Your task to perform on an android device: Maria wants to get started with Tableau and wants a free tutorial. Share the tableau.tutorial(1).pdf file at Maria.rossi1993@gmail.com in Drive.
Image 0: 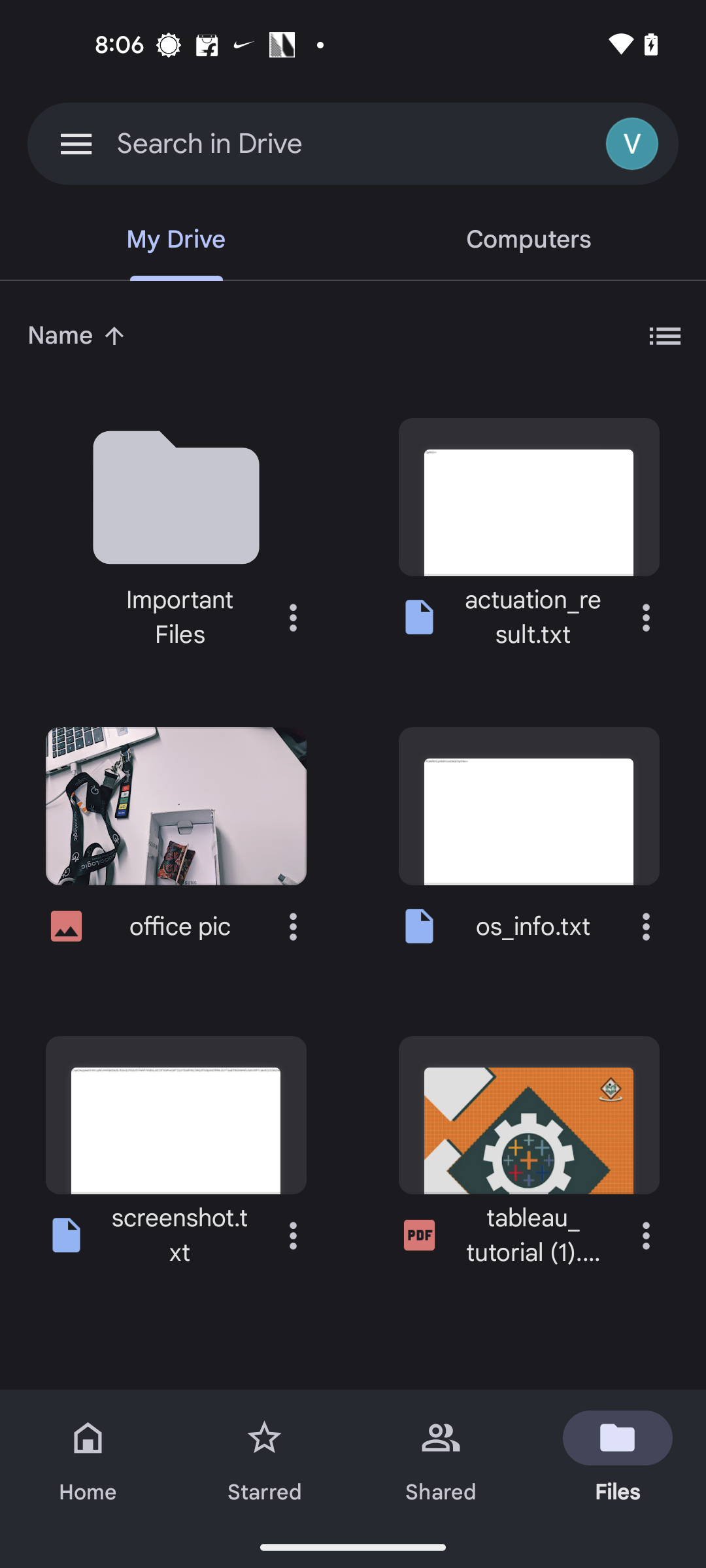
Click on the three dots more button of the tableau.tutorial(1).pdf file
Step 0: click (646, 1235)
Image 1: 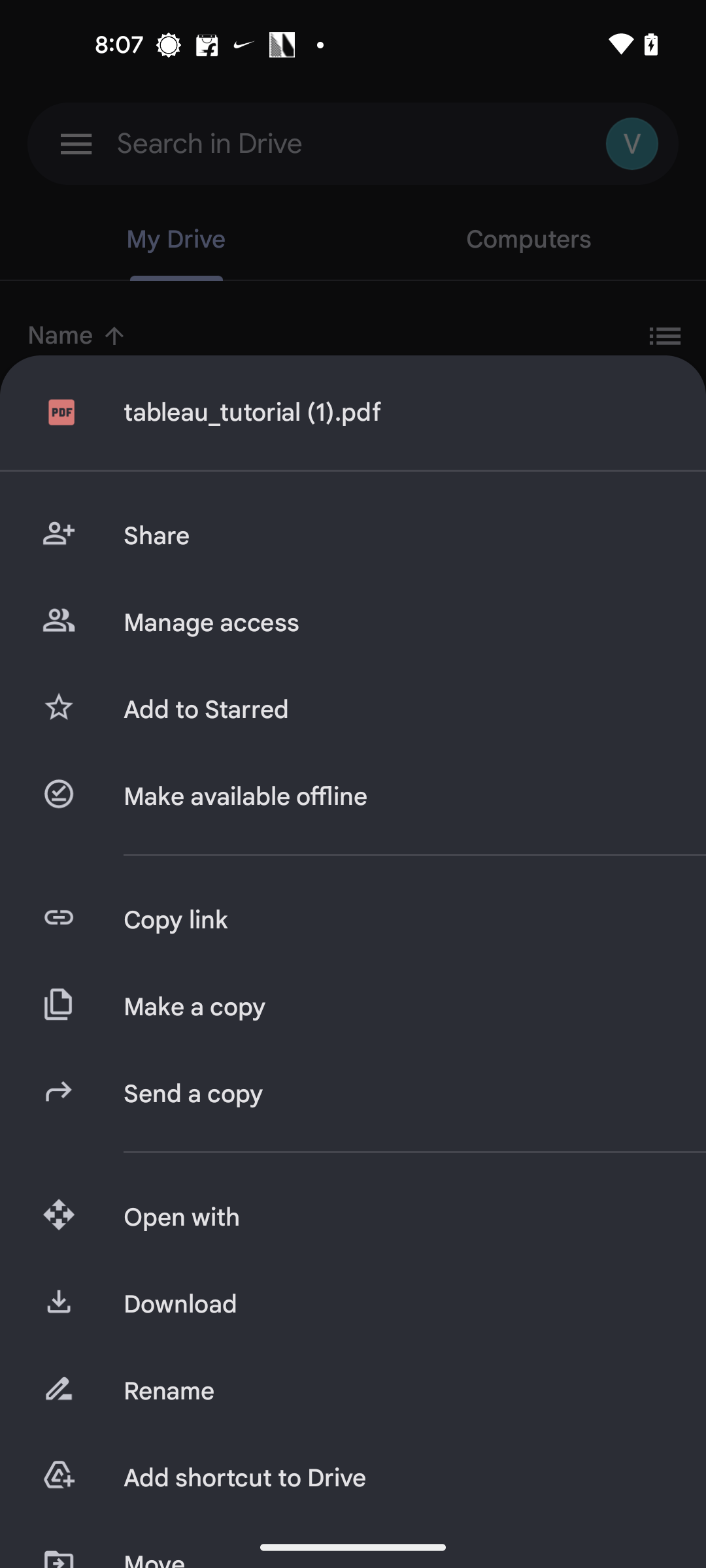
Click on the Share button
Step 1: click (394, 536)
Image 2: 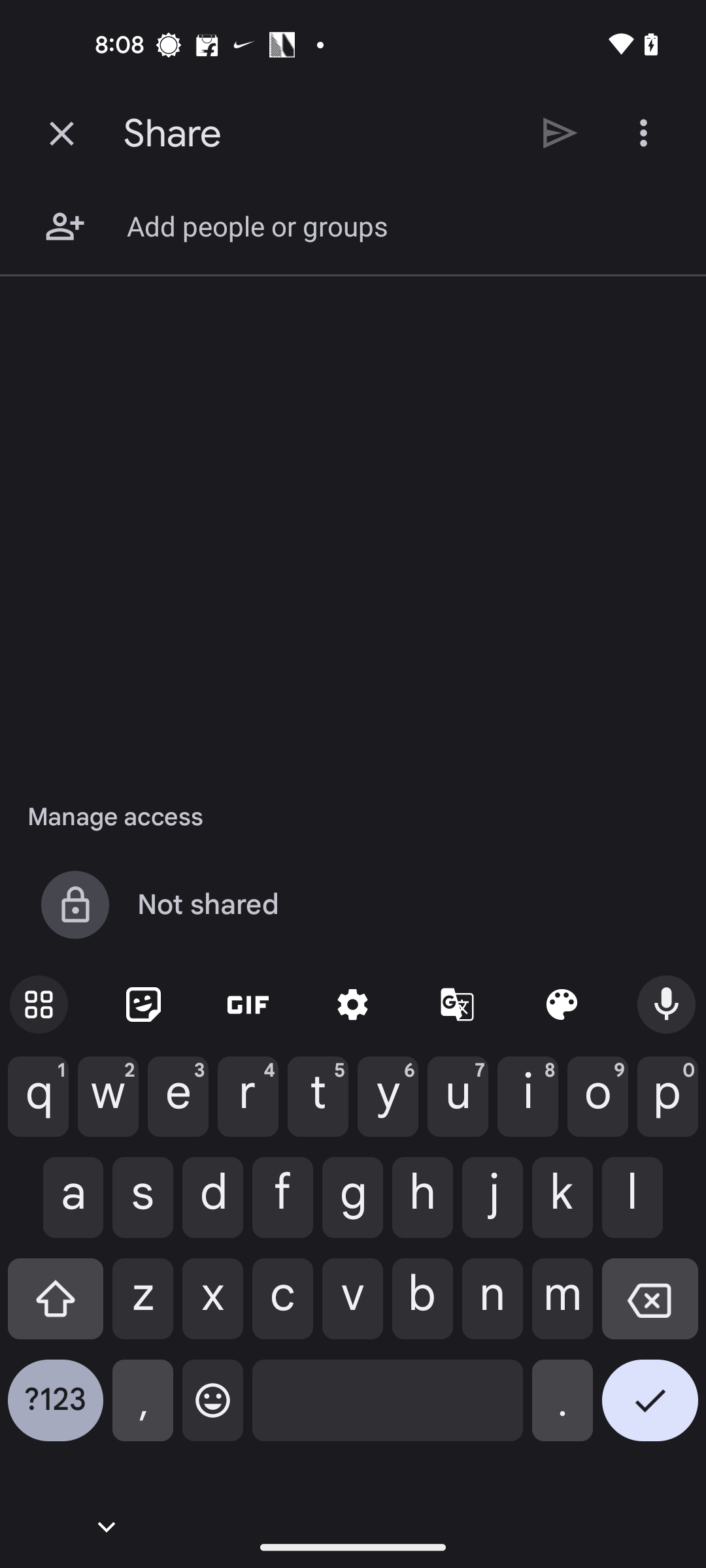
Type Maria.rossi1993@gmail.com in the search bar
Step 2: type "Maria.rossi1993@gmail.com"
Image 3: 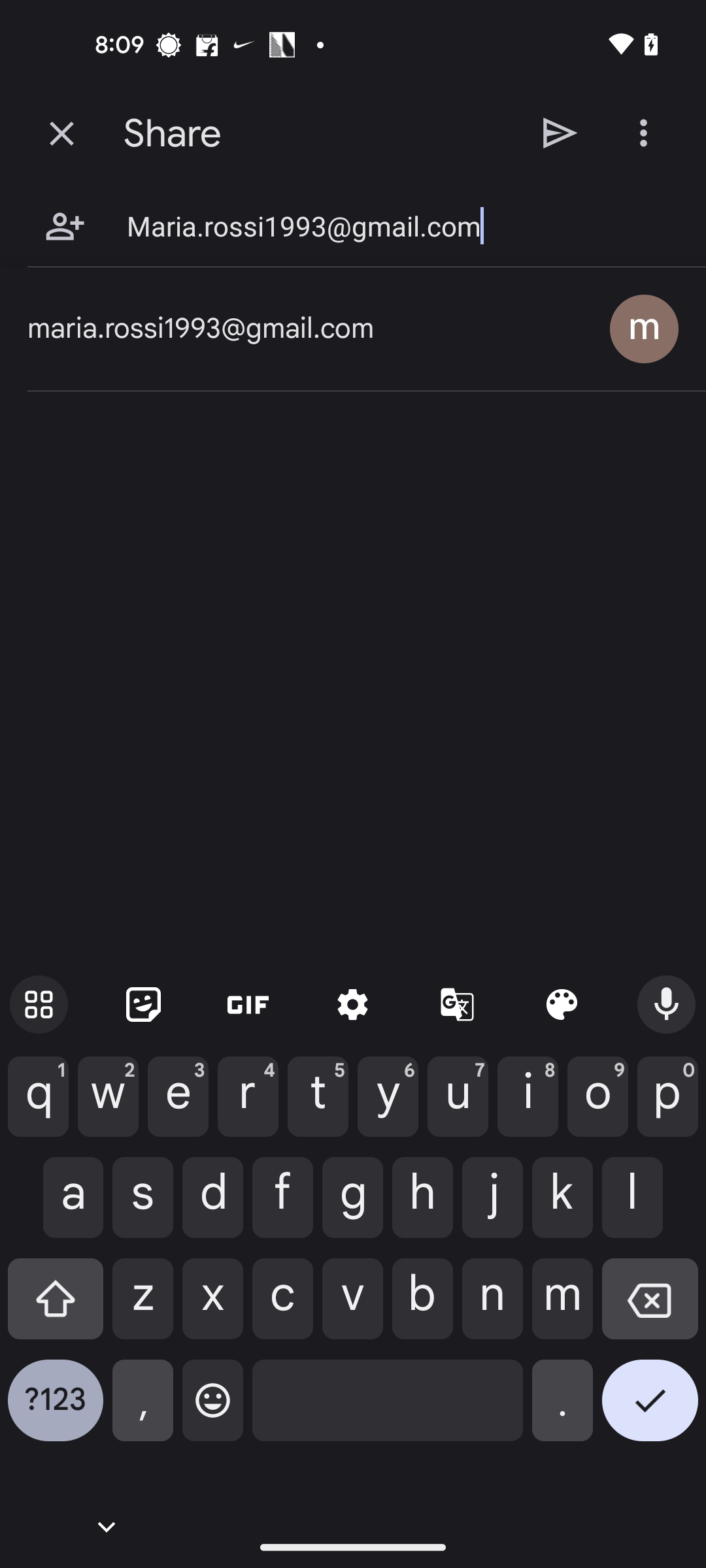
Click on the suggested mail result
Step 3: click (308, 329)
Image 4: 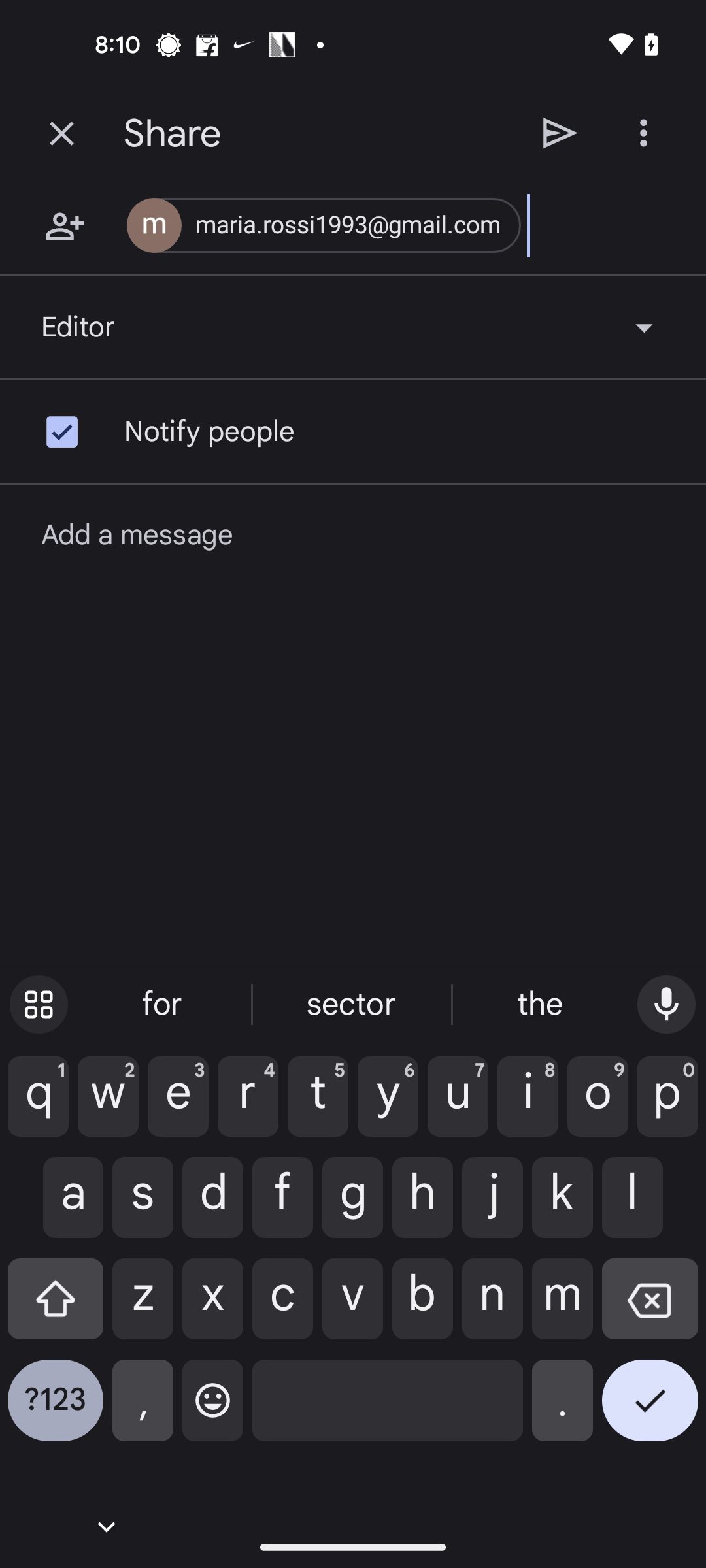
Click on the Send button at the top of the screen
Step 4: click (560, 133)
Image 5: 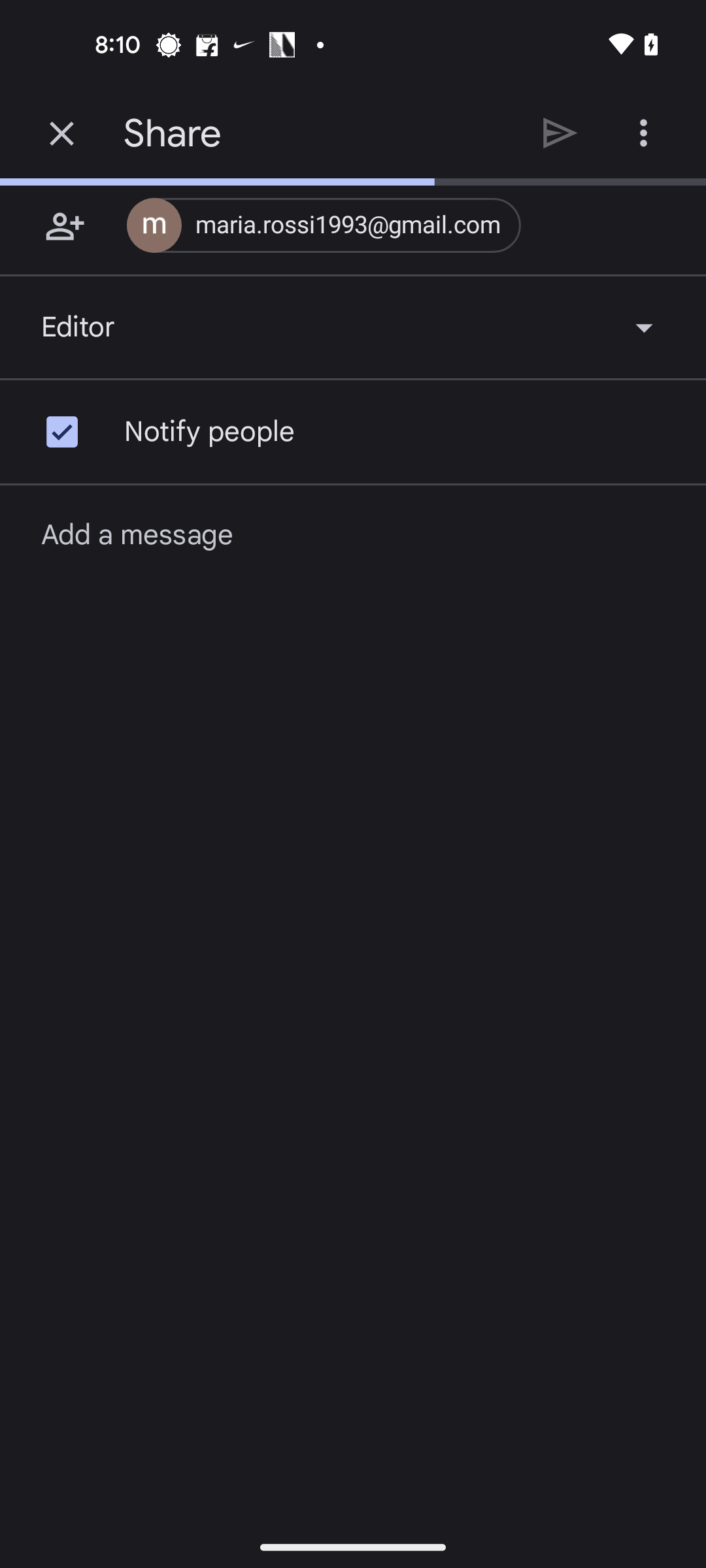
Click on the Send button at the top of the screen
Step 5: wait